Your task to perform on an android device: In the Fitbit App view today activity data
Image 0: 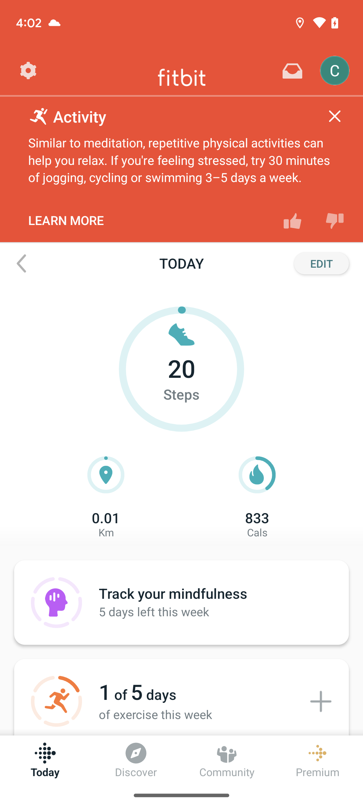
Click on the steps at the center of the screen in the today section
Step 0: click (182, 379)